Your task to perform on an android device: In the reminders app, share Ashu´s birthday reminder to dbwscratch.test.id10@gmail.com using Gmail.
Image 0: 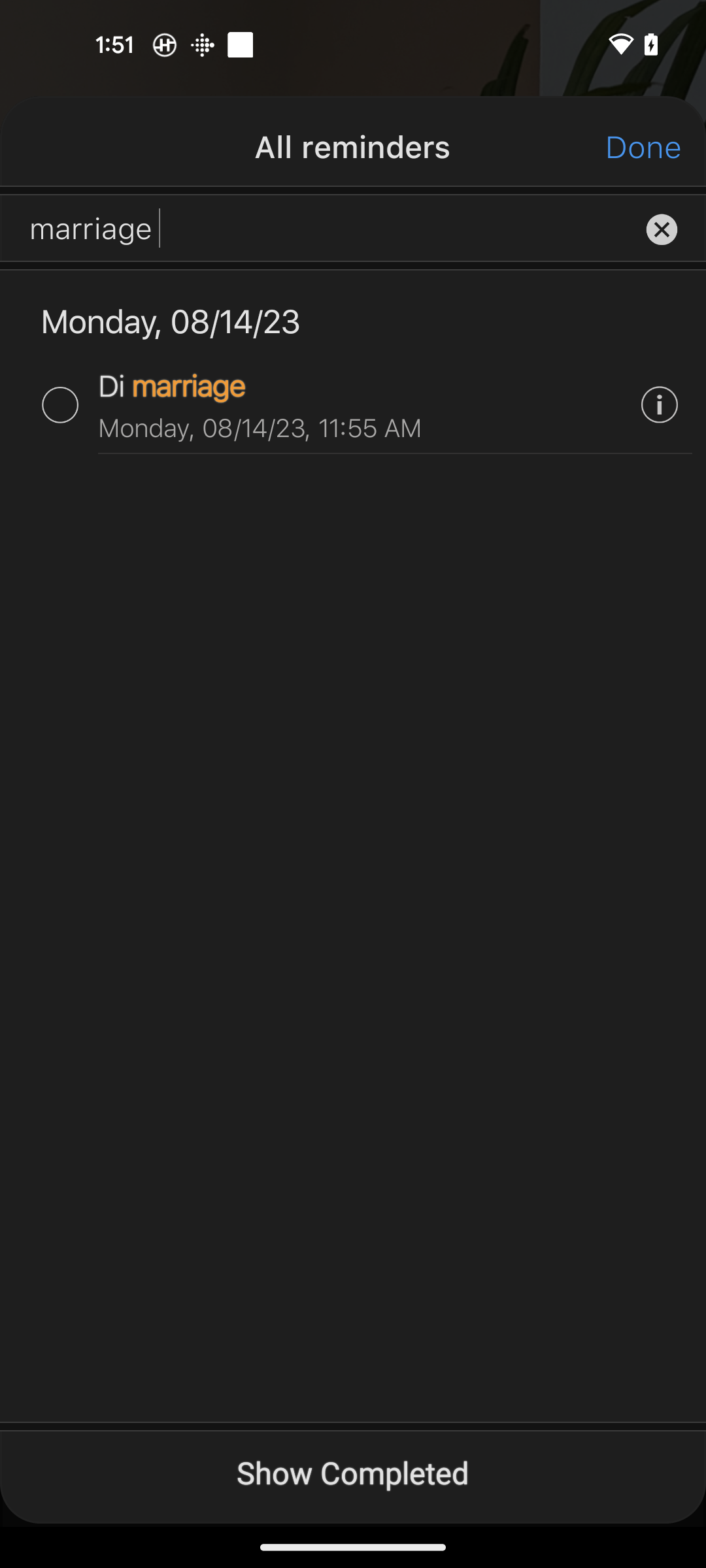
Go back to the previous page
Step 0: press back button
Image 1: 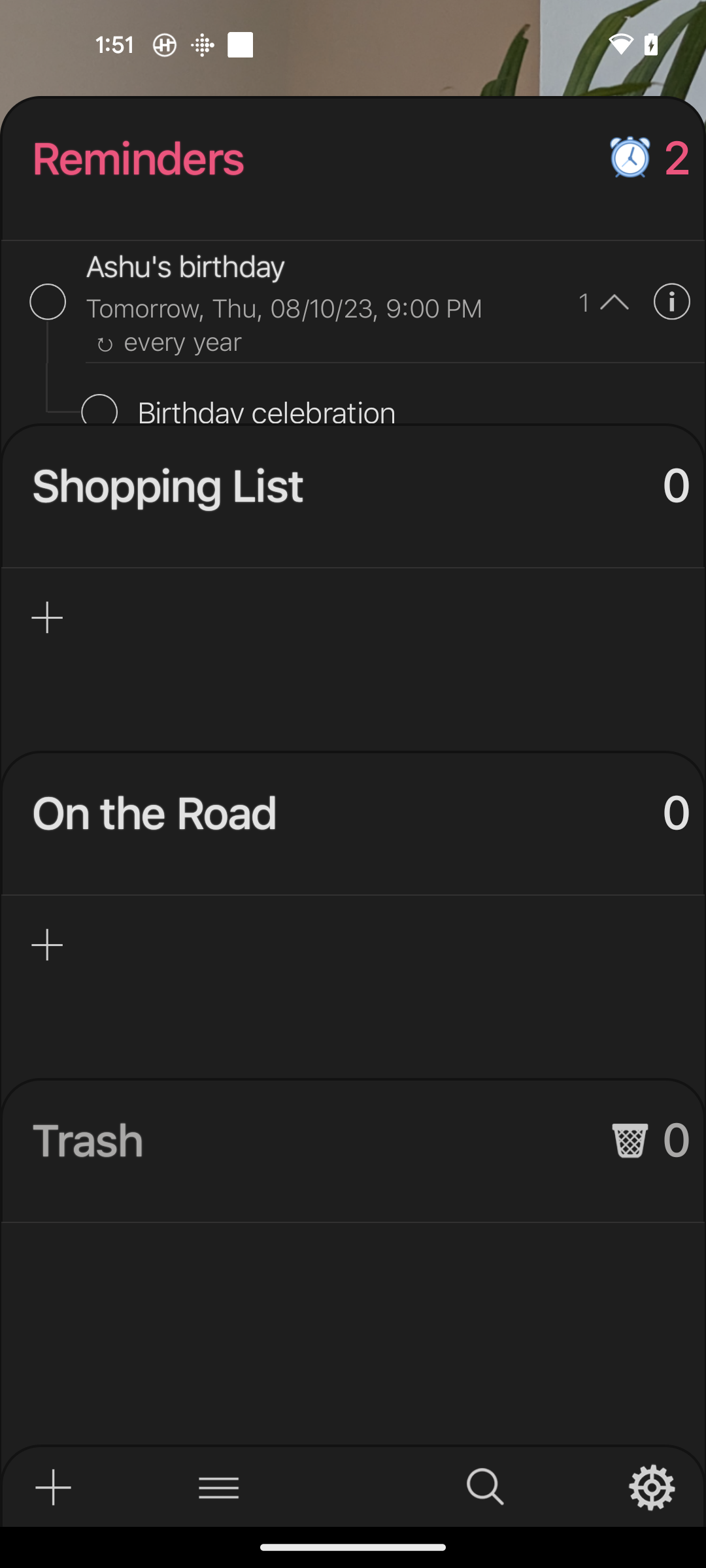
Tap on the Ashu ´ s birthday reminder
Step 1: click (329, 265)
Image 2: 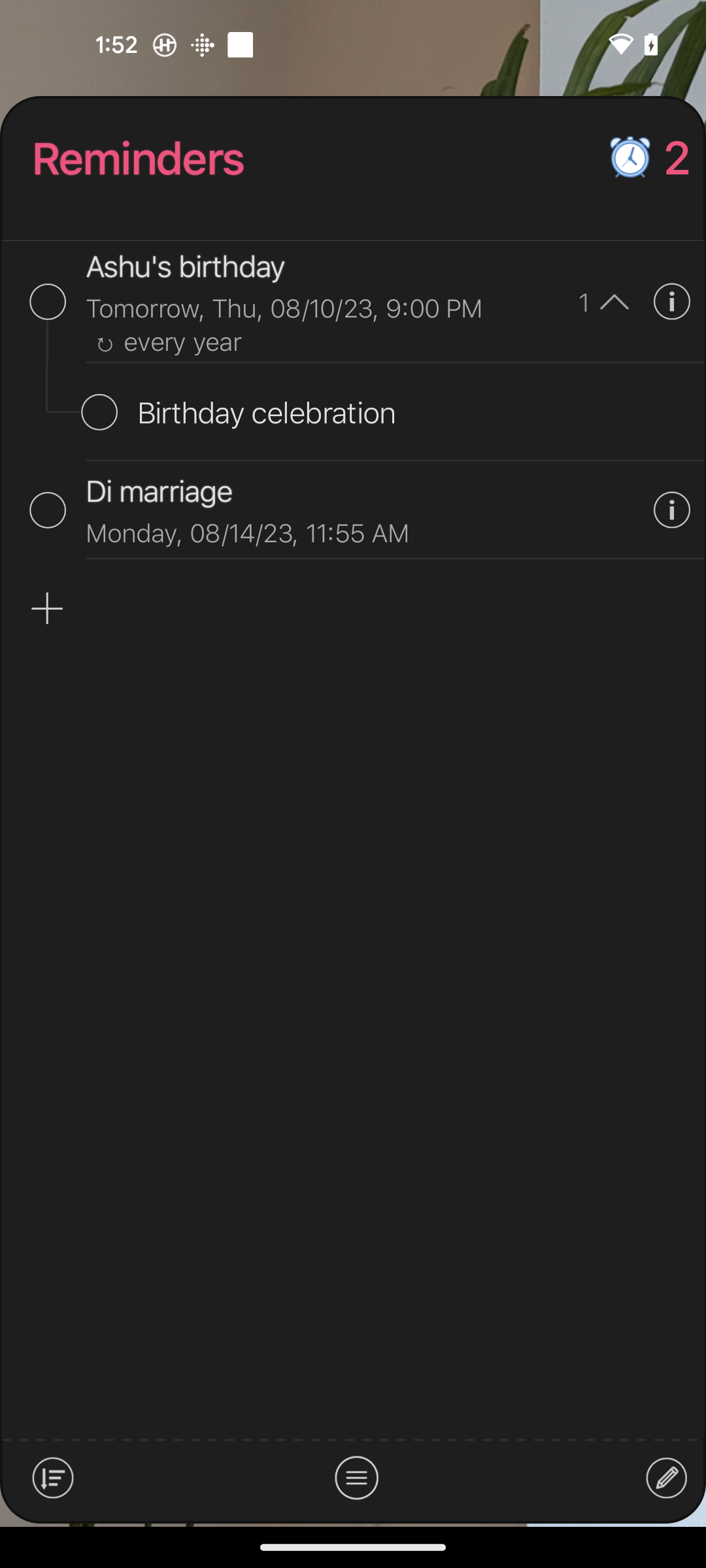
Tap on the more options icon at the bottom of the screen
Step 2: click (357, 1477)
Image 3: 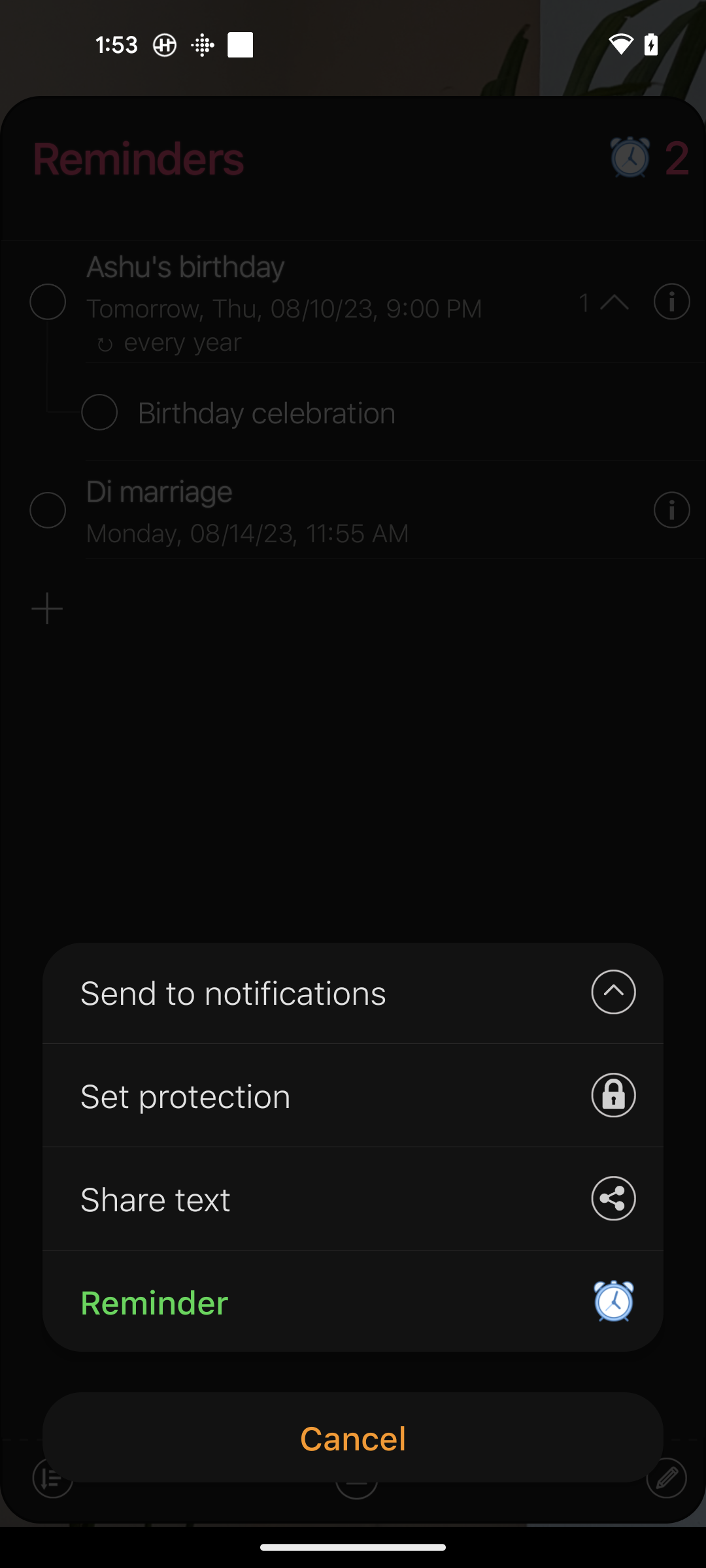
Tap on the share text option
Step 3: click (328, 1198)
Image 4: 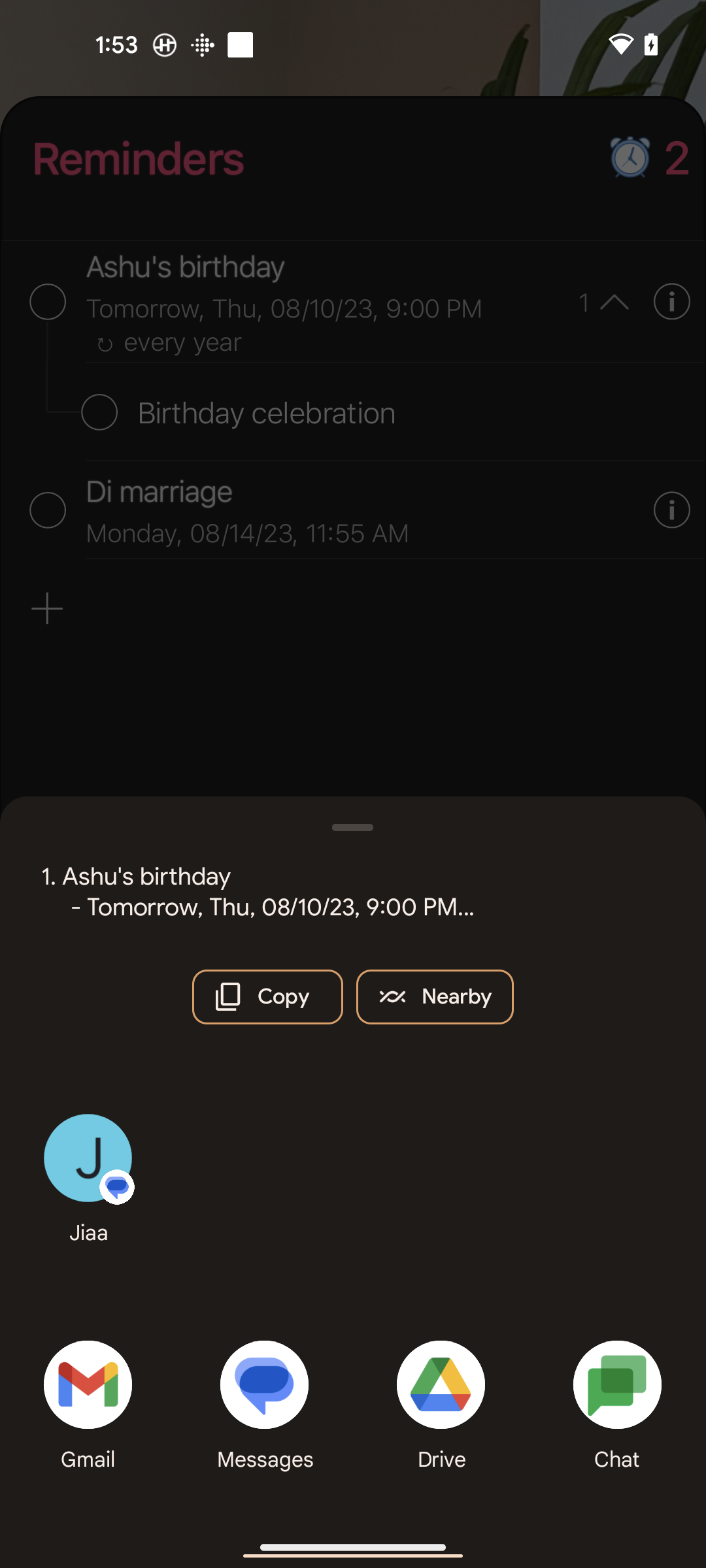
Select the gmail option at the bottom left corner of the screen
Step 4: click (87, 1384)
Image 5: 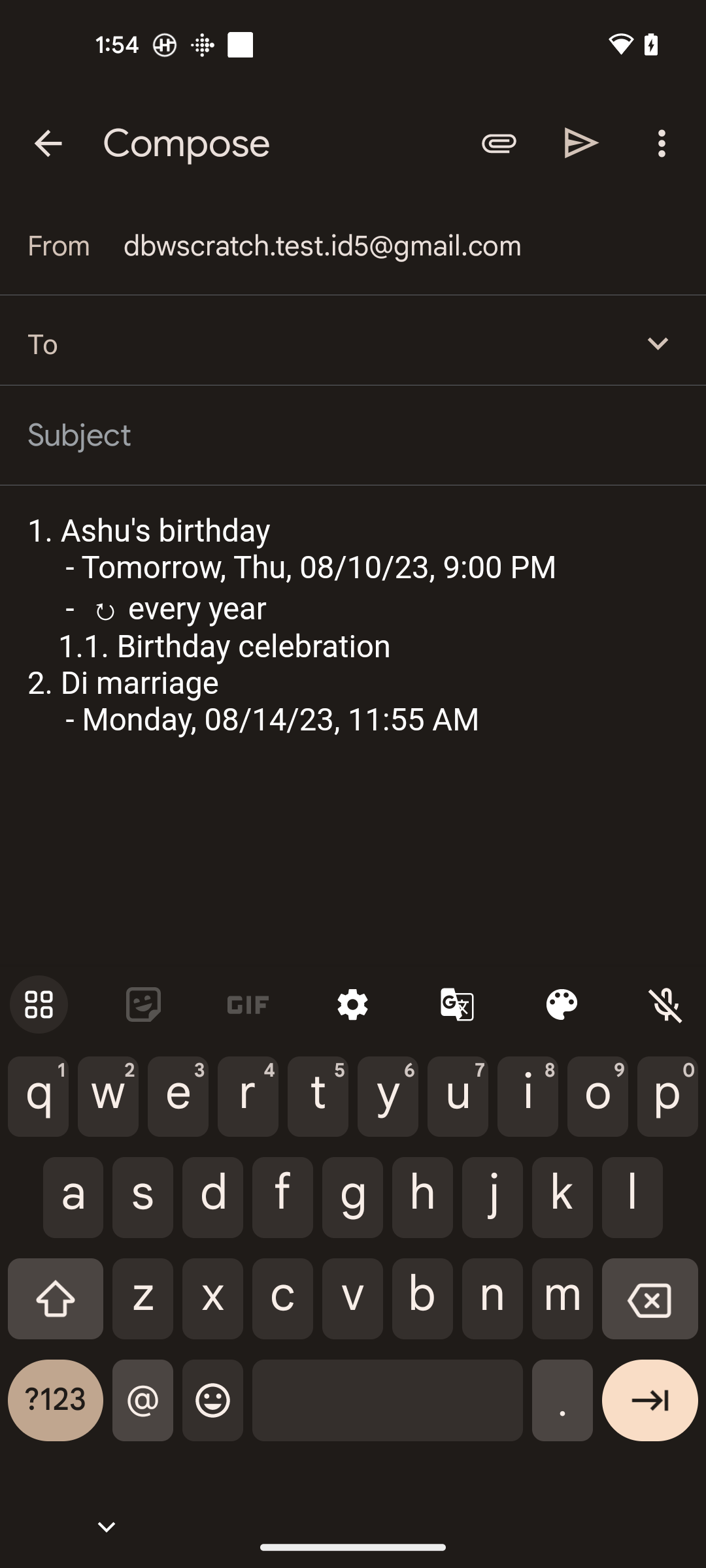
Search for dbwscratch.test.id10@gmail.com
Step 5: type "dbwscratch.test.id10@gmail.com"
Image 6: 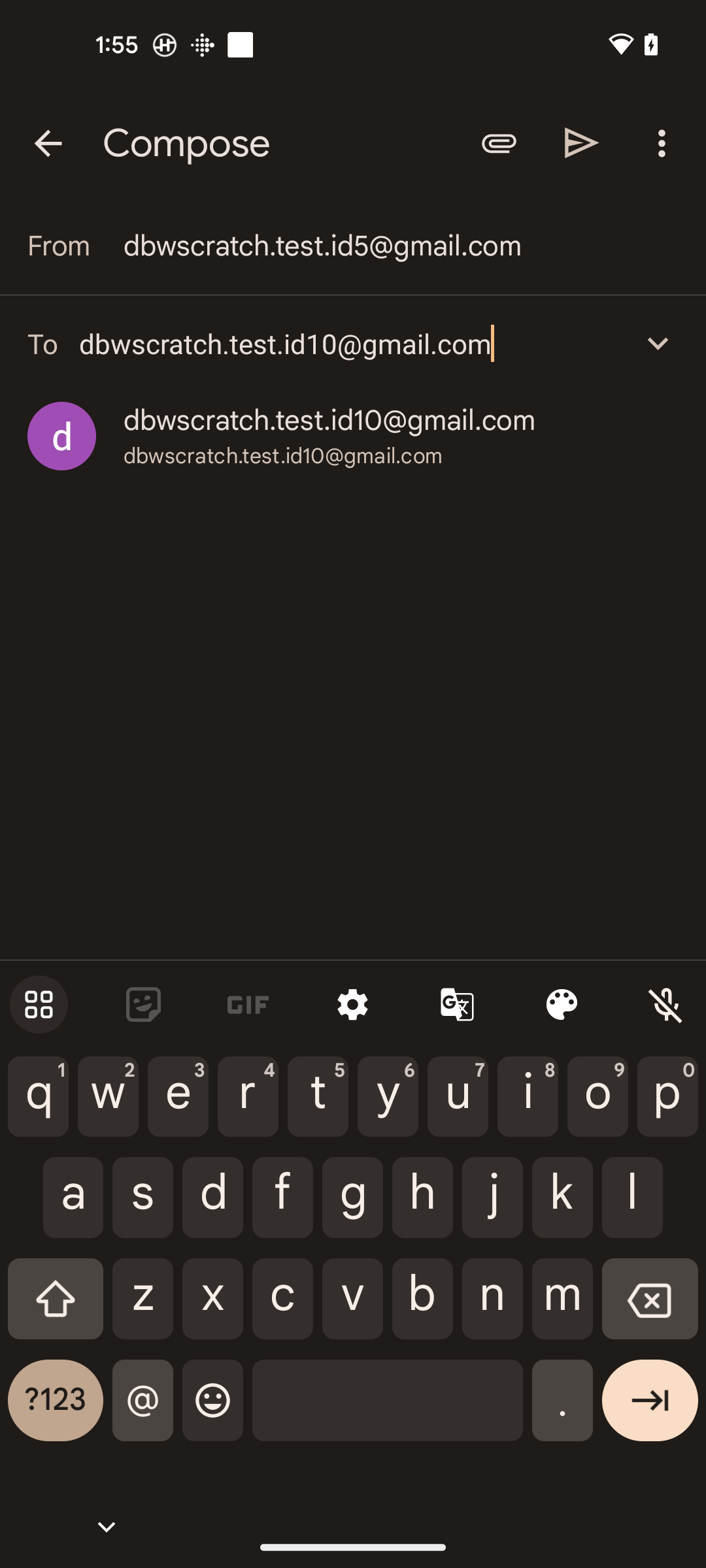
Tap on the send icon 
Step 6: click (582, 142)